Your task to perform on an android device: Open the TuneIn radio app and browse the Reggae 141 radio station that is available.
Image 0: 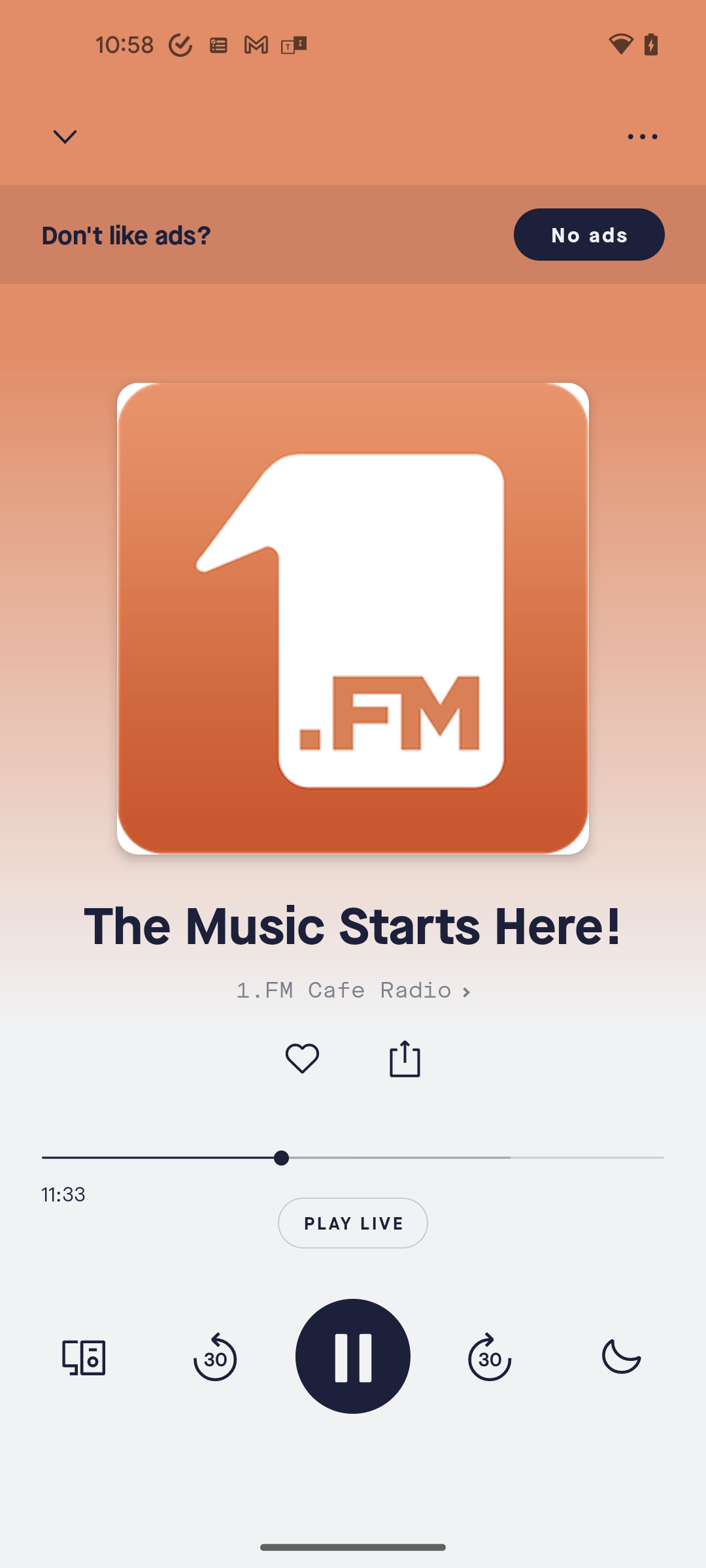
Go back to the previous page
Step 0: press back button
Image 1: 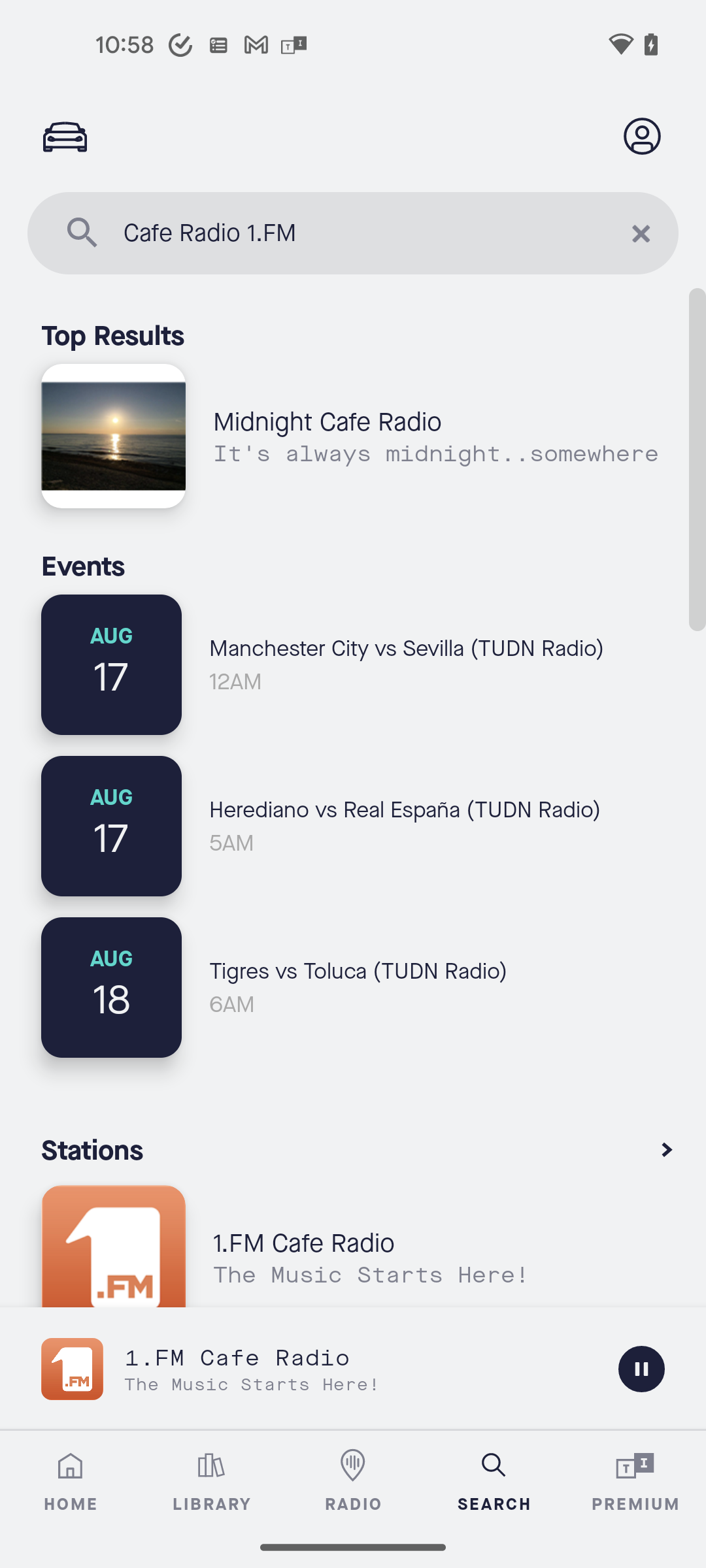
Tap on the cross icon to clear the search bar
Step 1: click (641, 233)
Image 2: 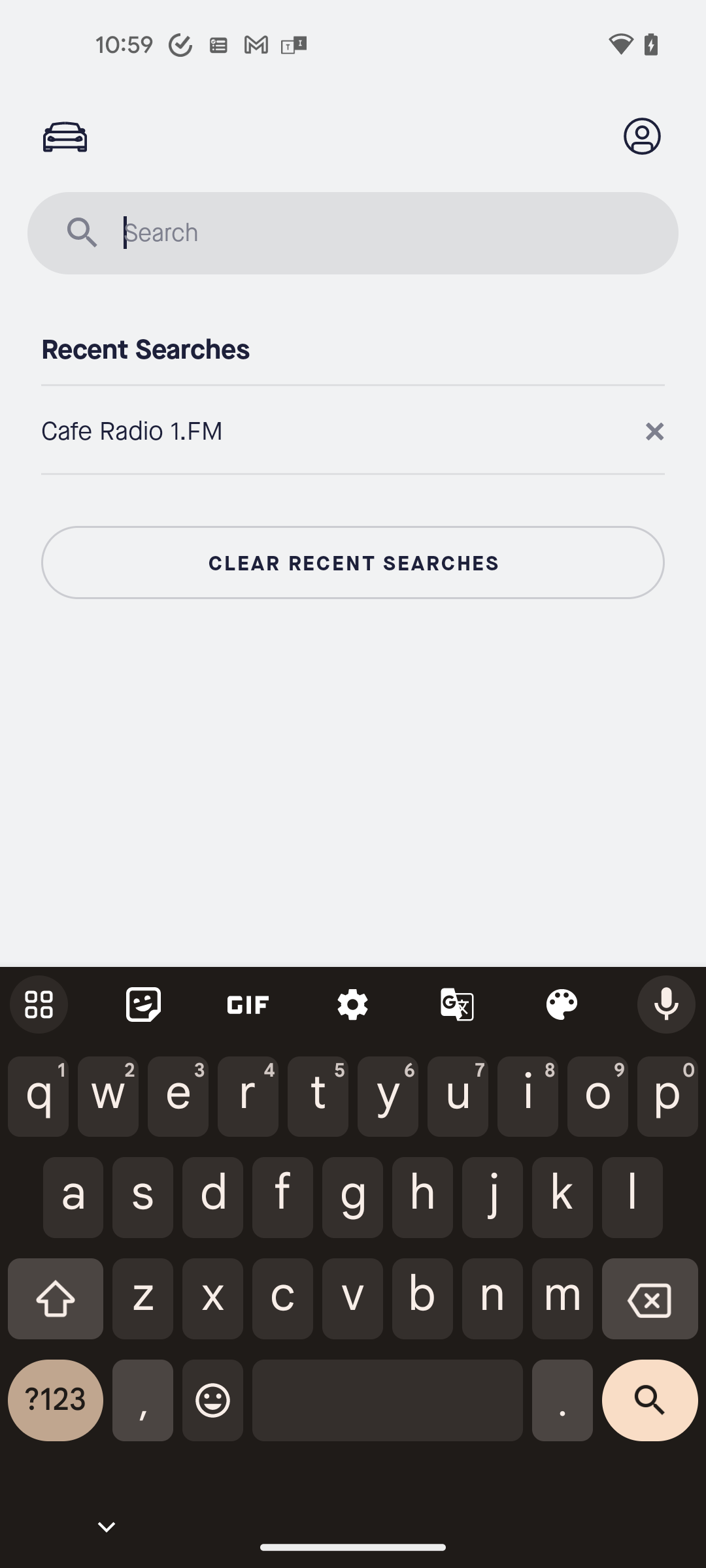
Search for Reggae 141 radio station
Step 2: type "Reggae141"
Image 3: 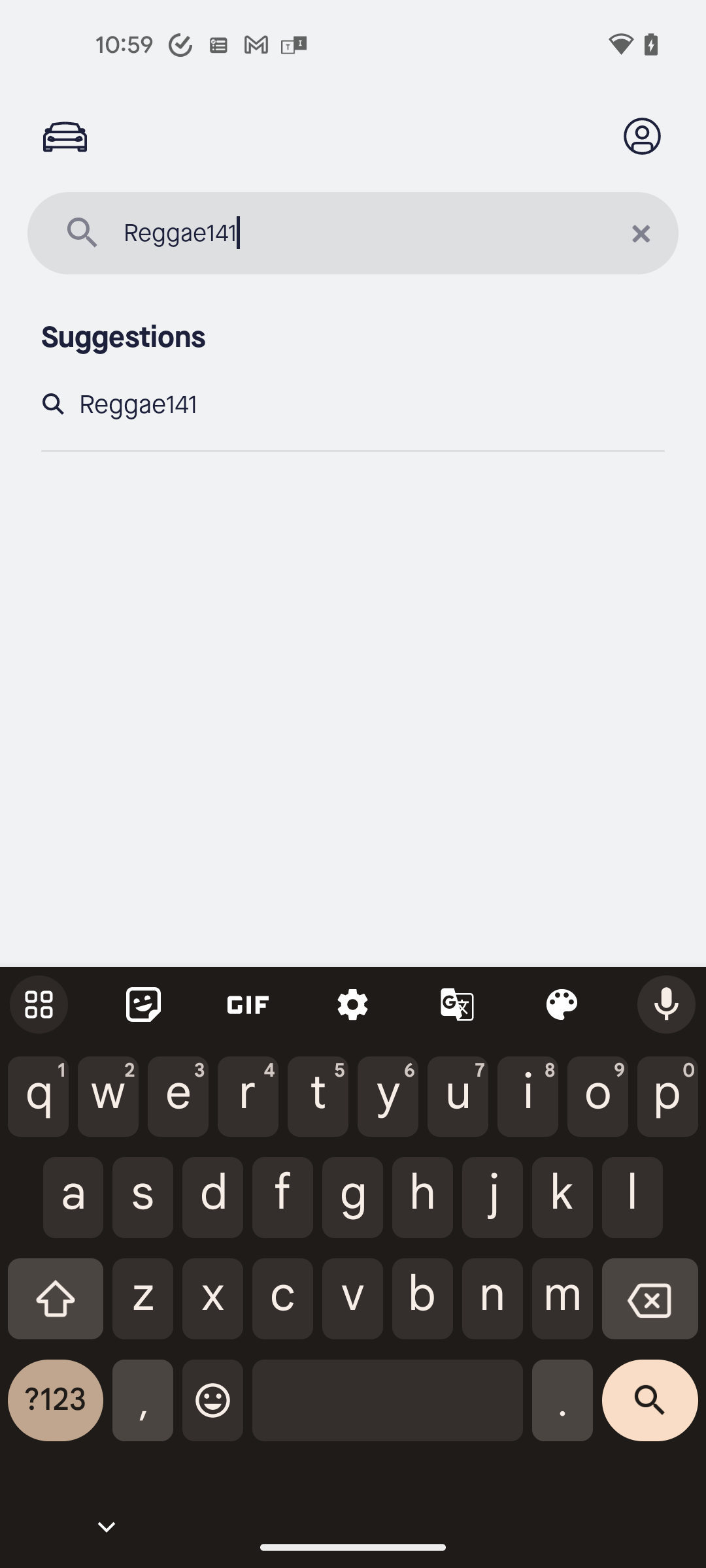
Select the search result
Step 3: click (371, 404)
Image 4: 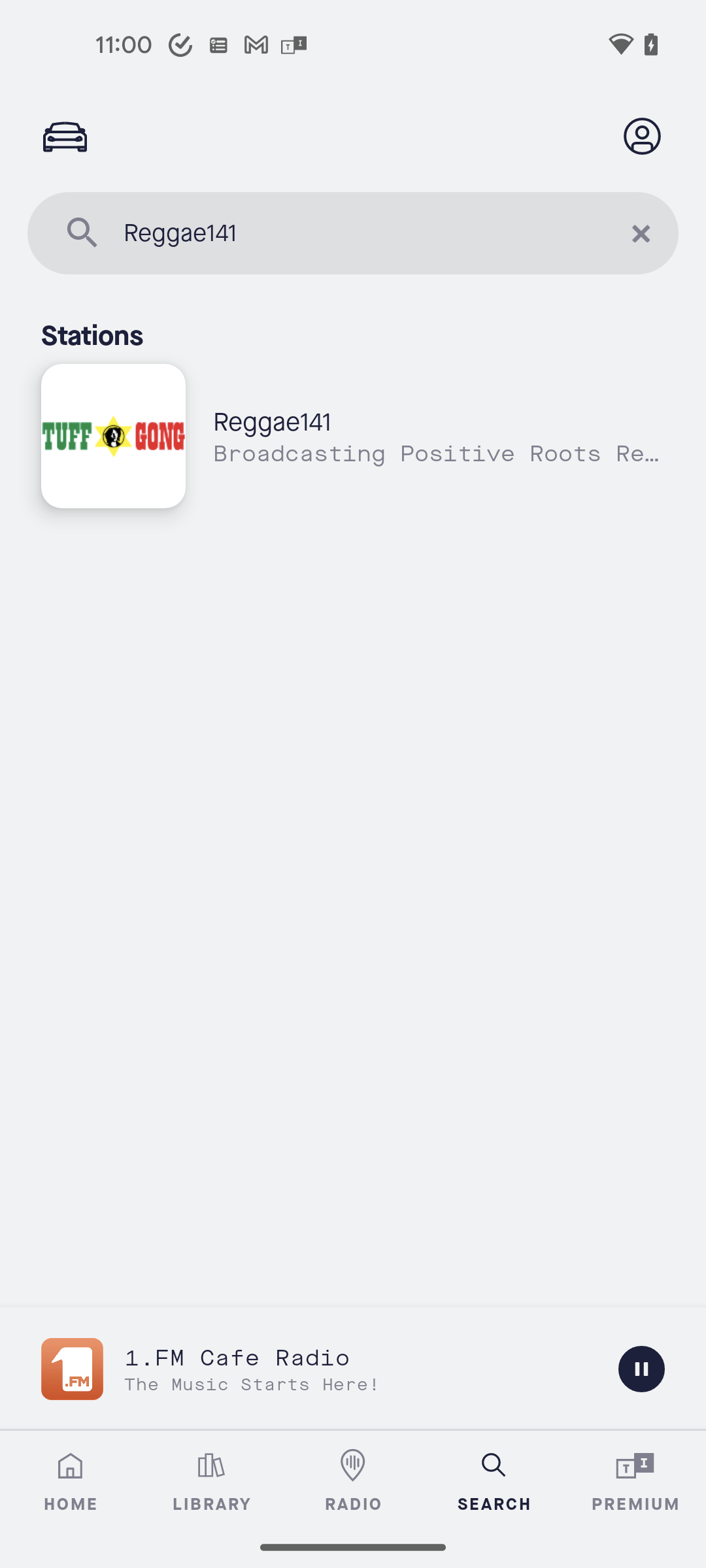
Tap on the Reggae 141 radio station
Step 4: click (439, 421)
Image 5: 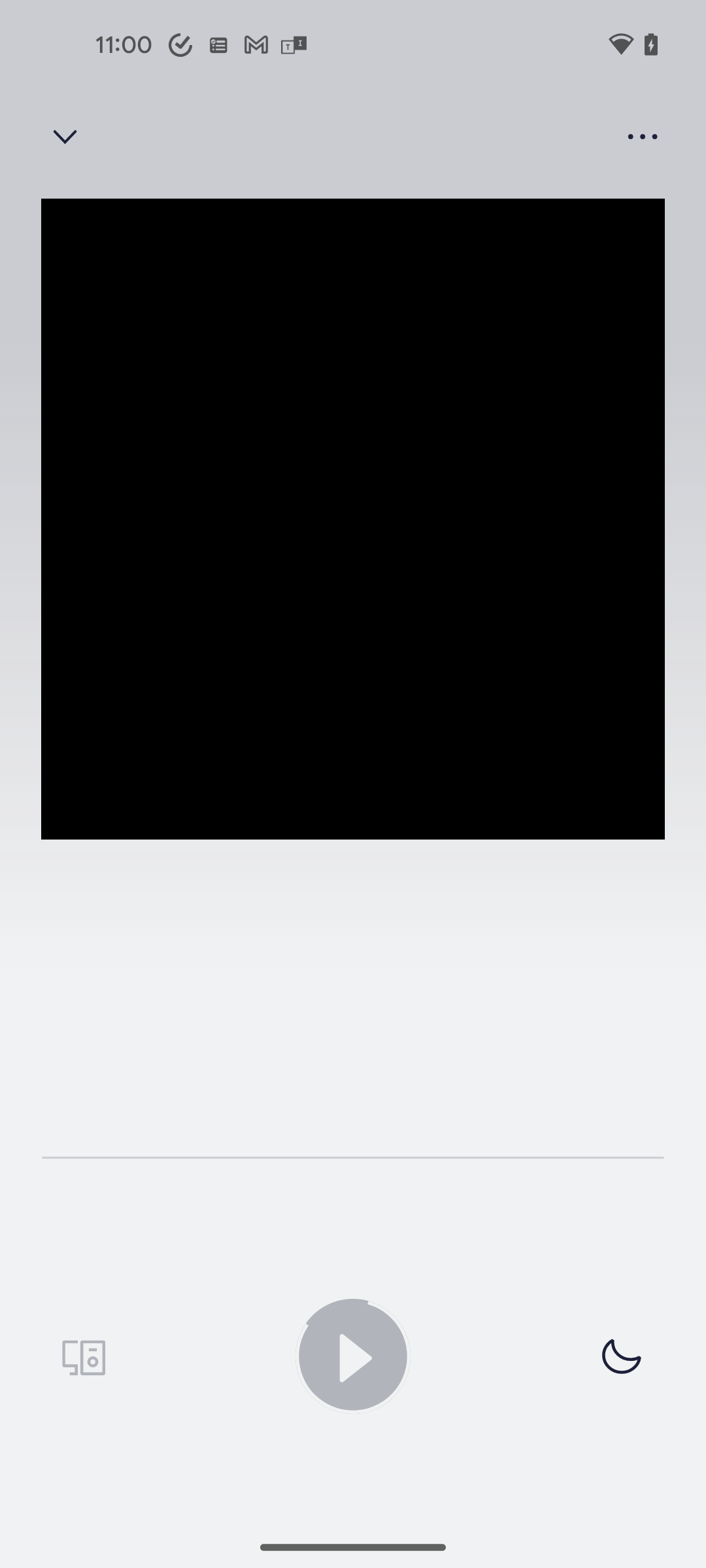
Tap on the Reggae 141 radio station
Step 5: wait
Image 6: 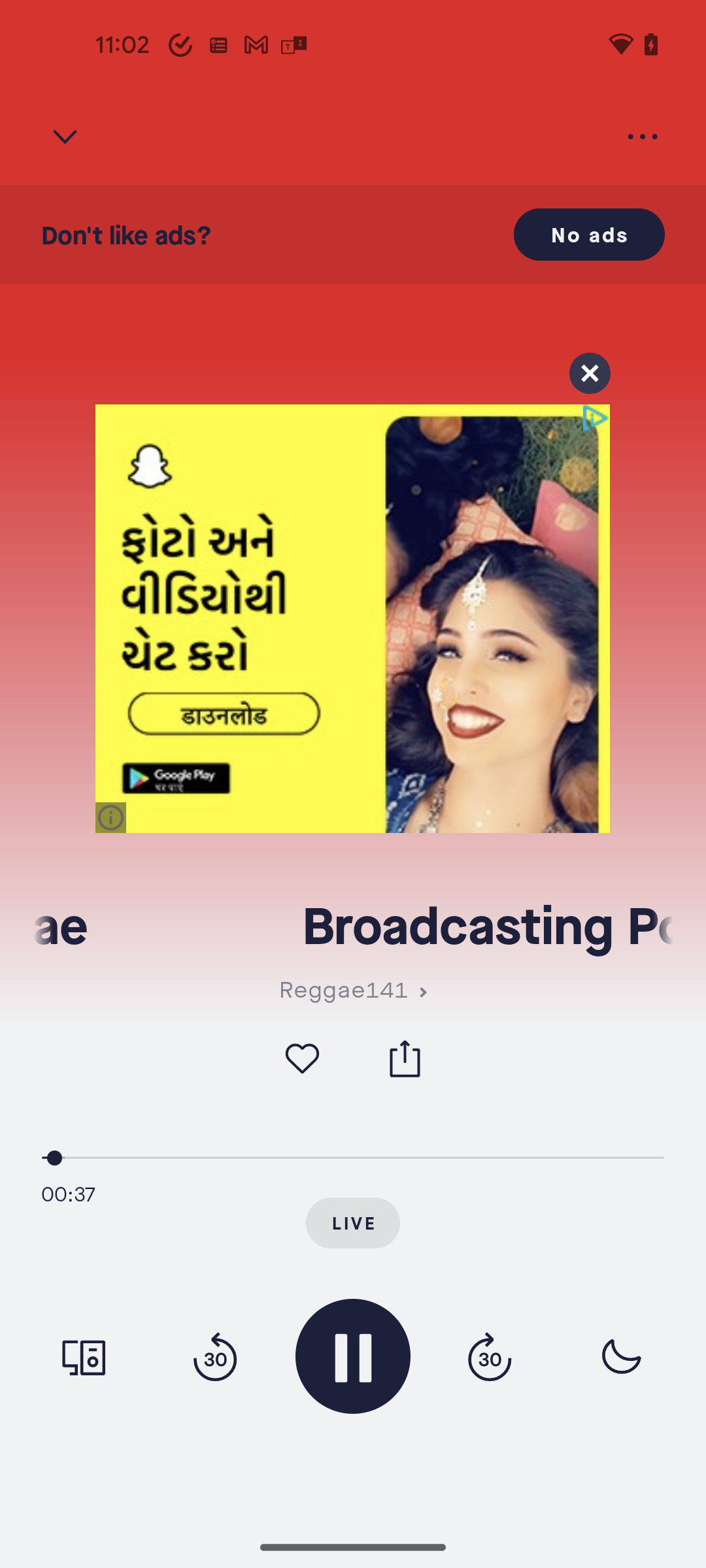
Tap on the Reggae 141 radio station
Step 6: wait